Your task to perform on an android device: Set a July Budget of 100 rupees for Food and Drinks in restaurants for Month period.
Image 0: 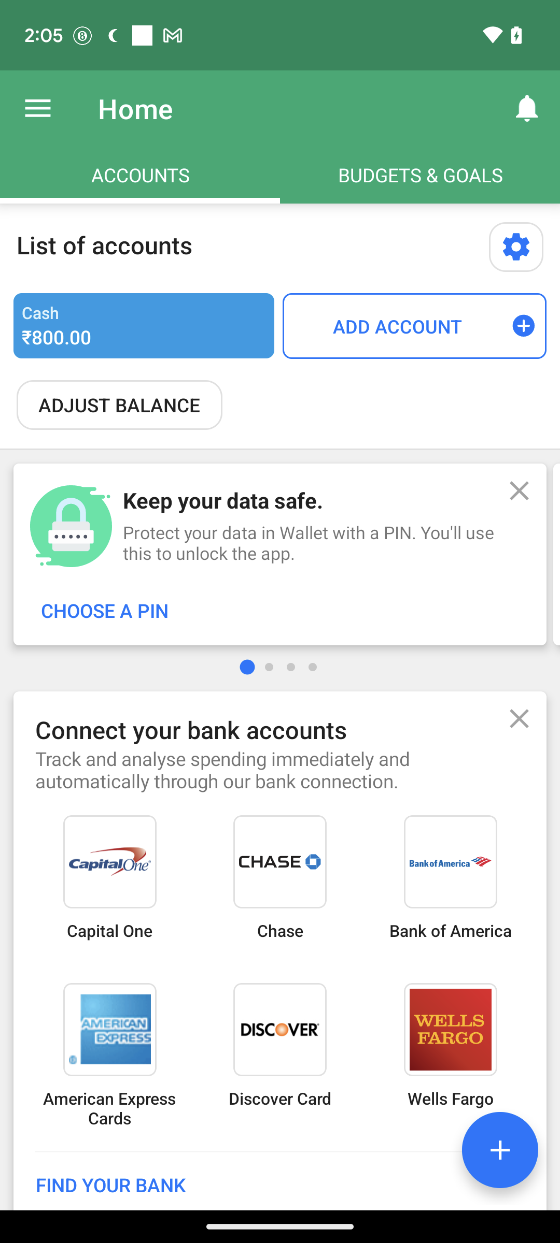
Click on the menu icon at the top left corner of the screen
Step 0: click (38, 108)
Image 1: 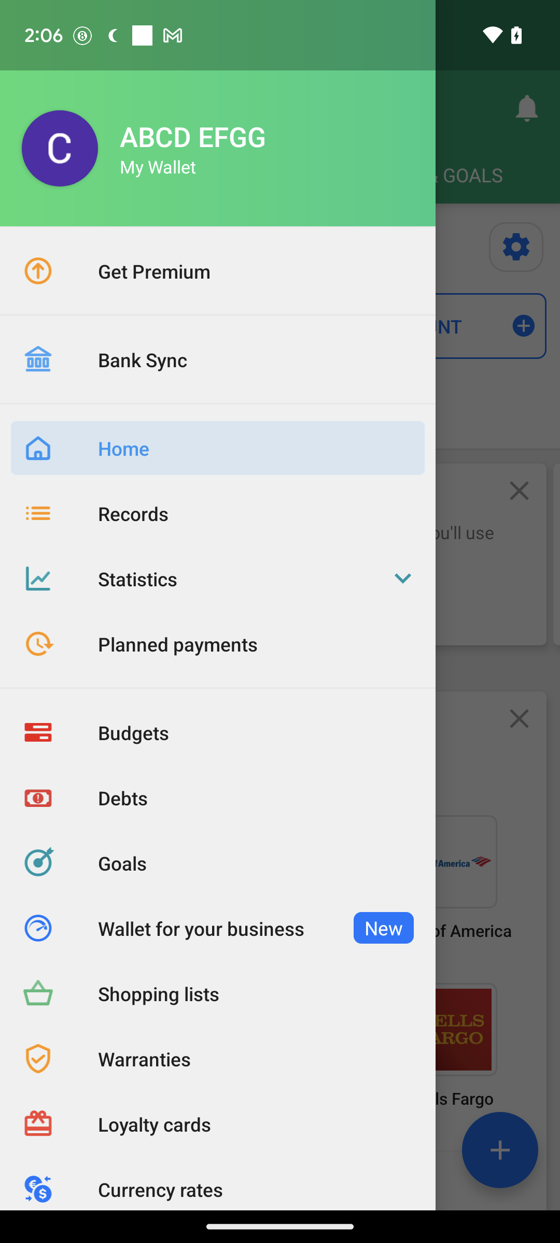
Click on the Budgets option below the Planned Payments option
Step 1: click (250, 732)
Image 2: 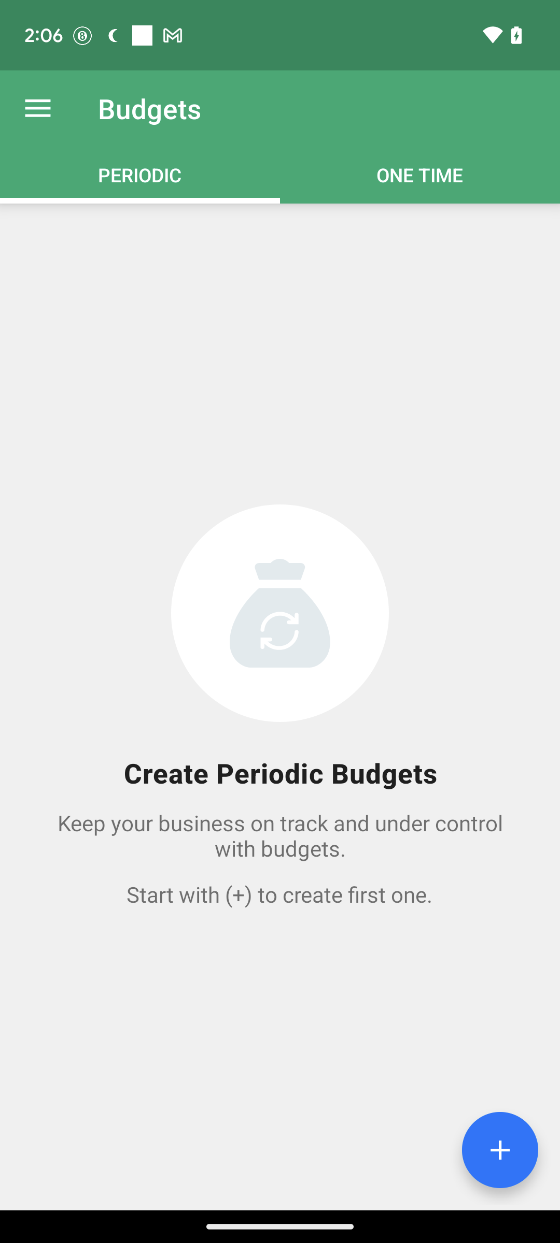
Click on the add icon at the bottom right corner of the screen
Step 2: click (495, 1153)
Image 3: 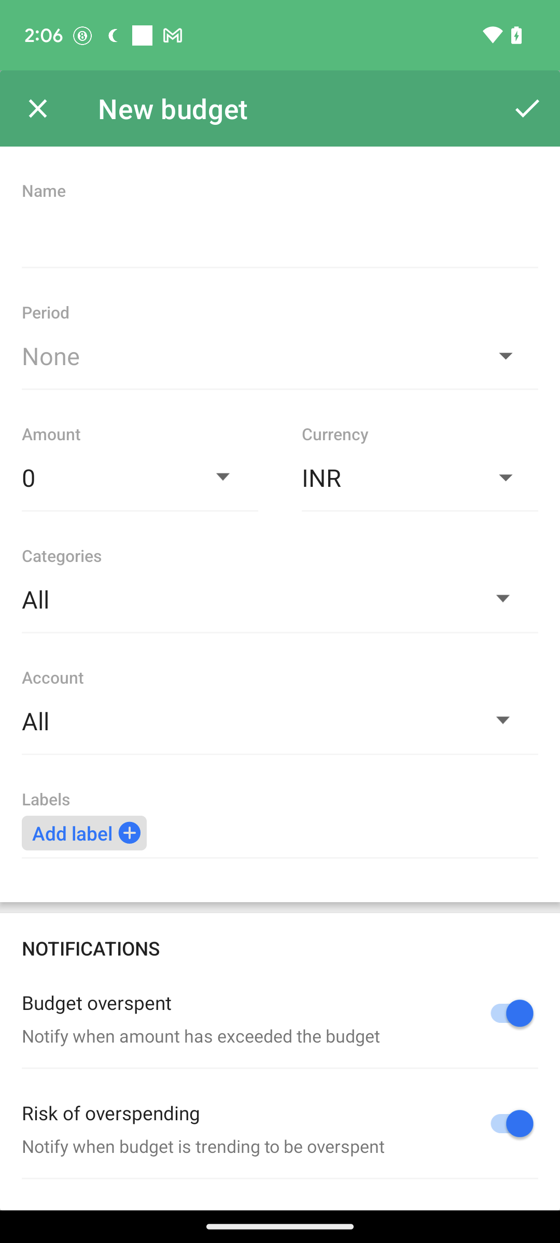
Click on the empty blanks below the name option at the top left side of the screen
Step 3: click (51, 251)
Image 5: 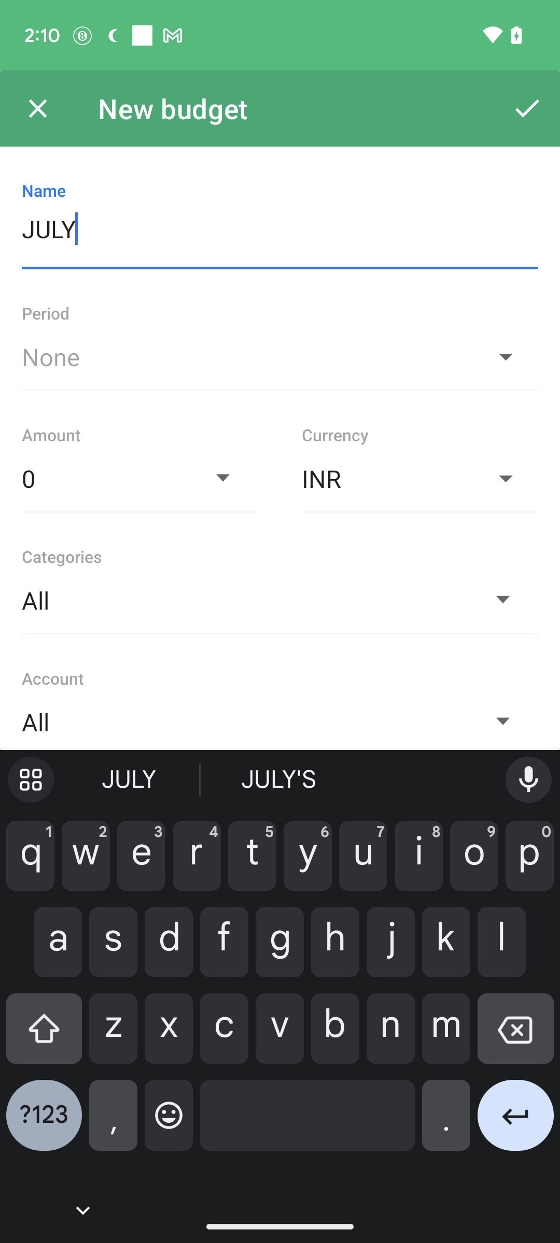
Click on the Down Arrow on the left side of the screen in front of None
Step 5: click (503, 357)
Image 6: 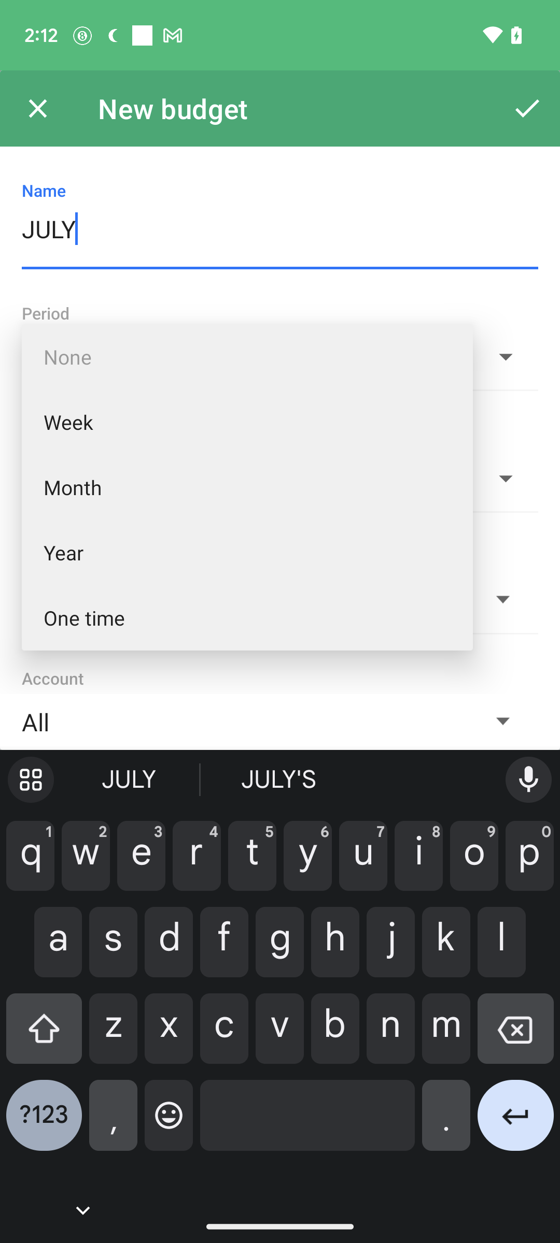
Click on Month at the left side of the screen below Week 
Step 6: click (73, 487)
Image 7: 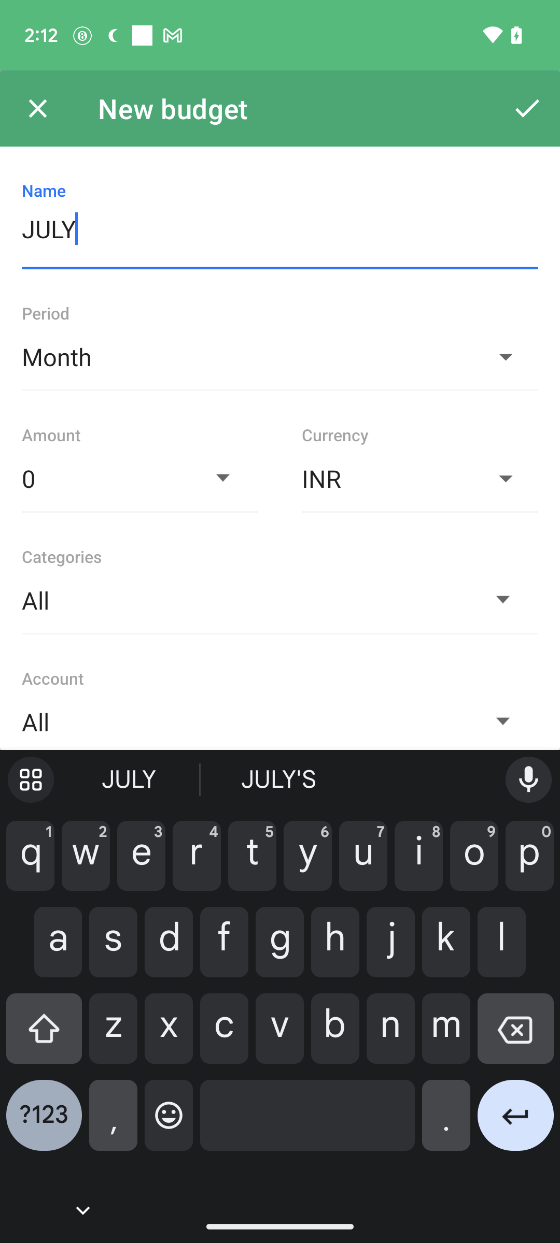
Click on 0 at the left side of the screen below Amount
Step 7: click (129, 478)
Image 8: 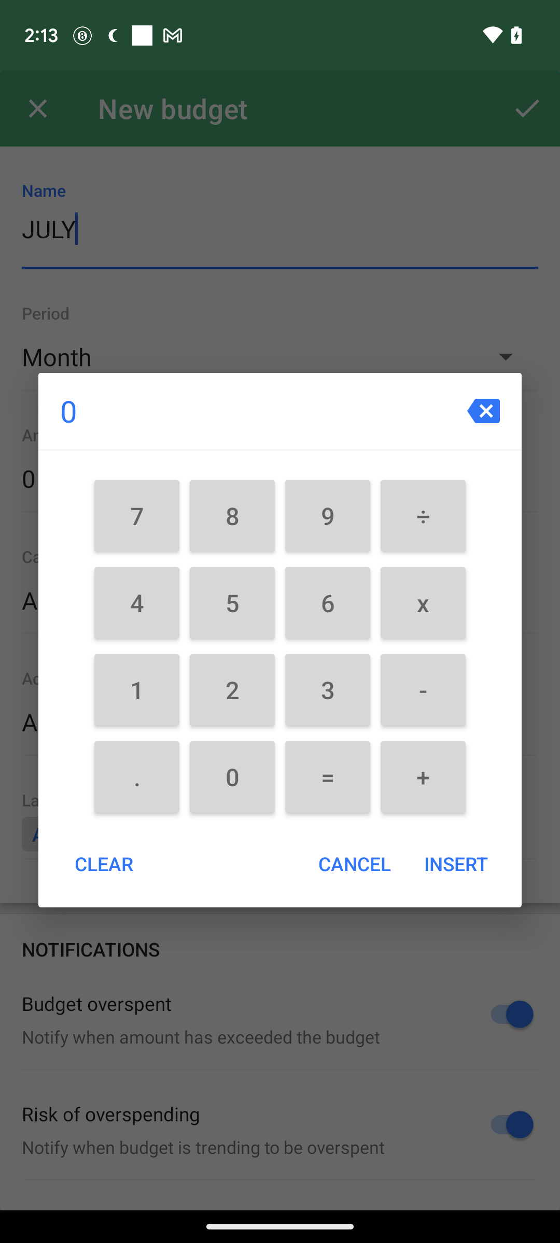
Click on 1 below 4
Step 8: click (137, 700)
Image 9: 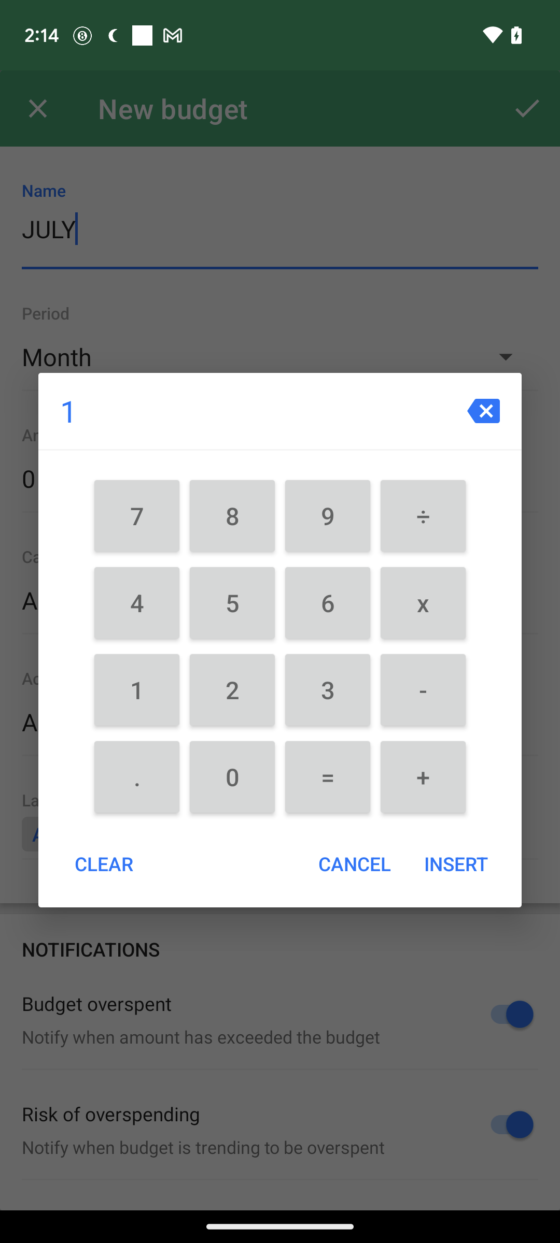
Click on 0 below 2
Step 9: click (230, 785)
Image 10: 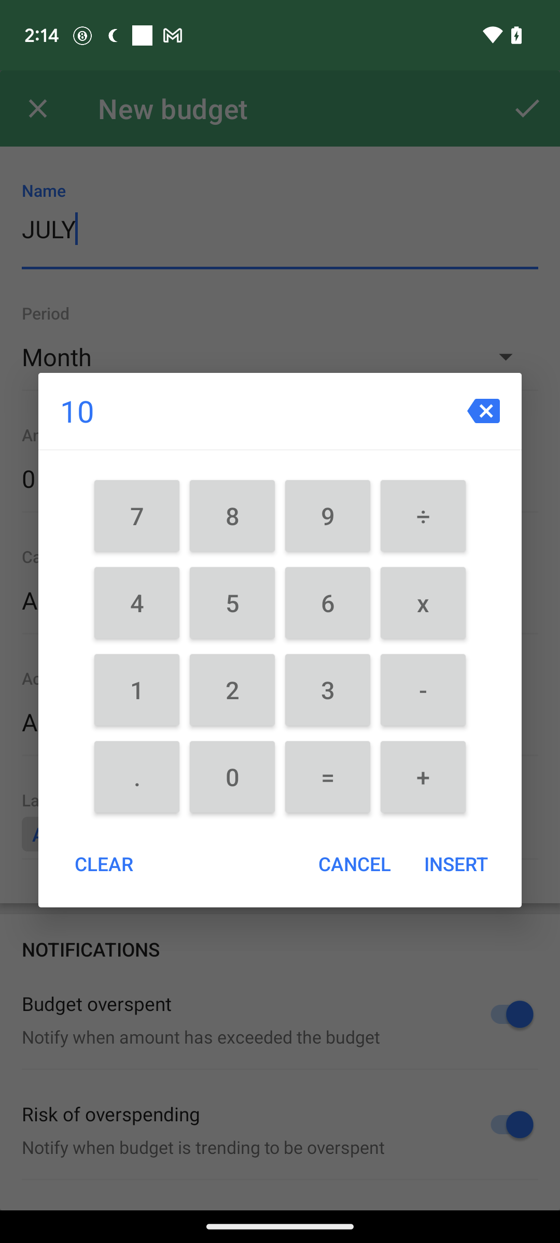
Click on 0 below 2
Step 10: click (230, 774)
Image 11: 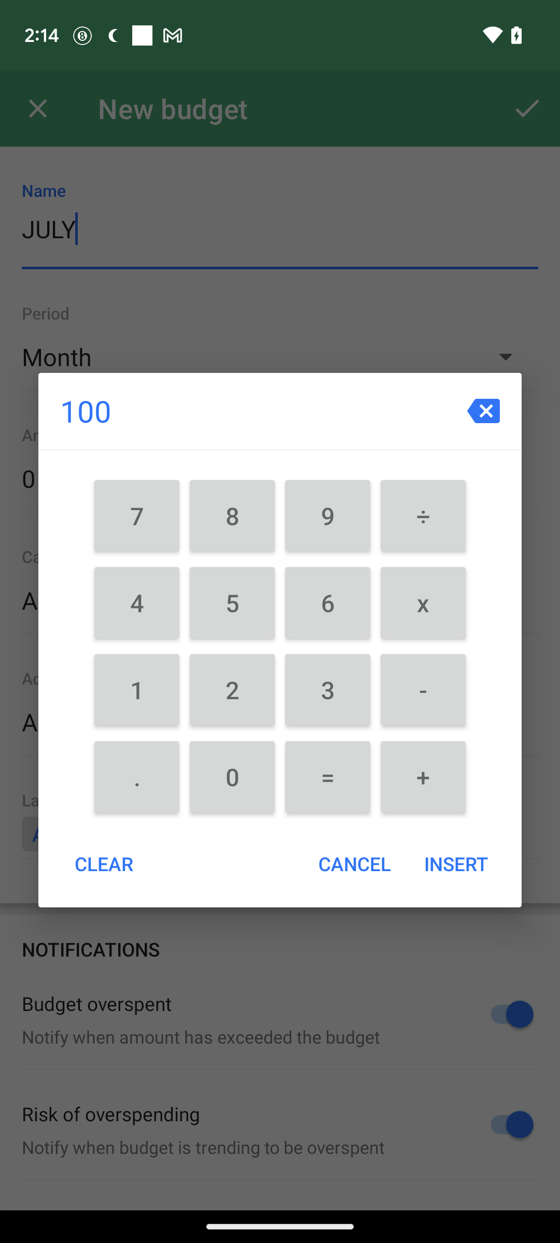
Click on Insert Option after Cancel Option
Step 11: click (456, 863)
Image 12: 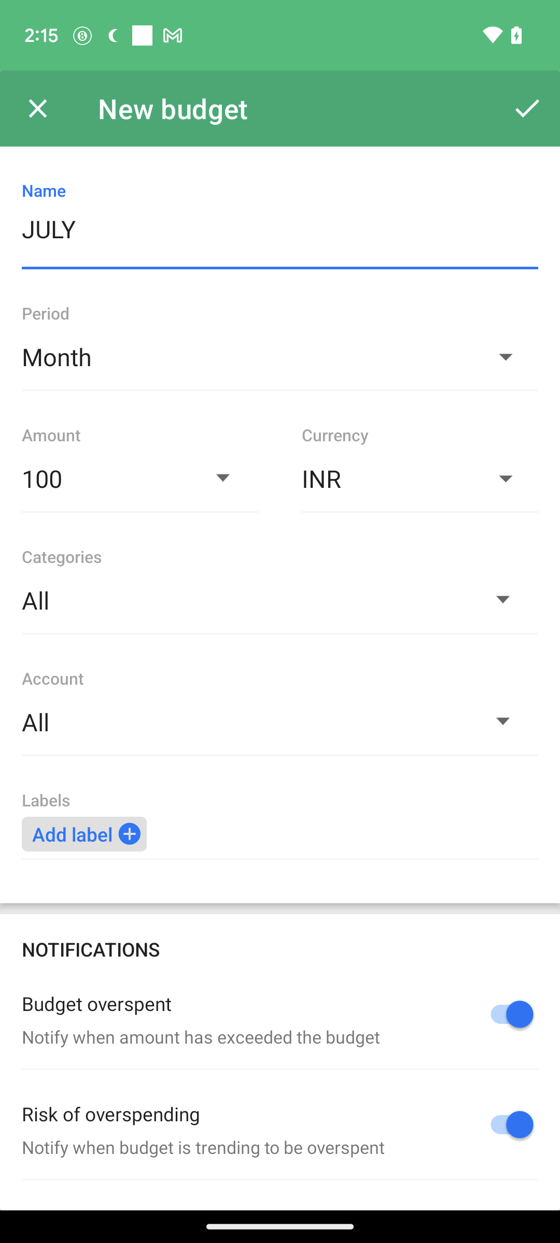
click on All option below Categories at the left side of the screen
Step 12: click (269, 600)
Image 13: 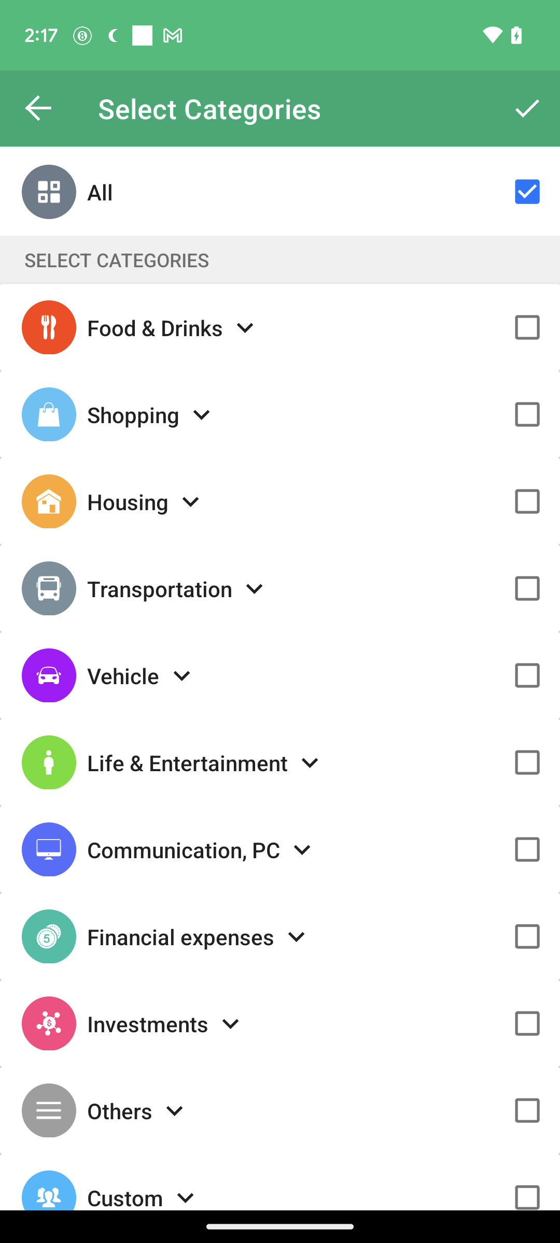
Click on the Food & Drinks option on the left side of the screen below to Select Categories
Step 13: click (155, 327)
Image 14: 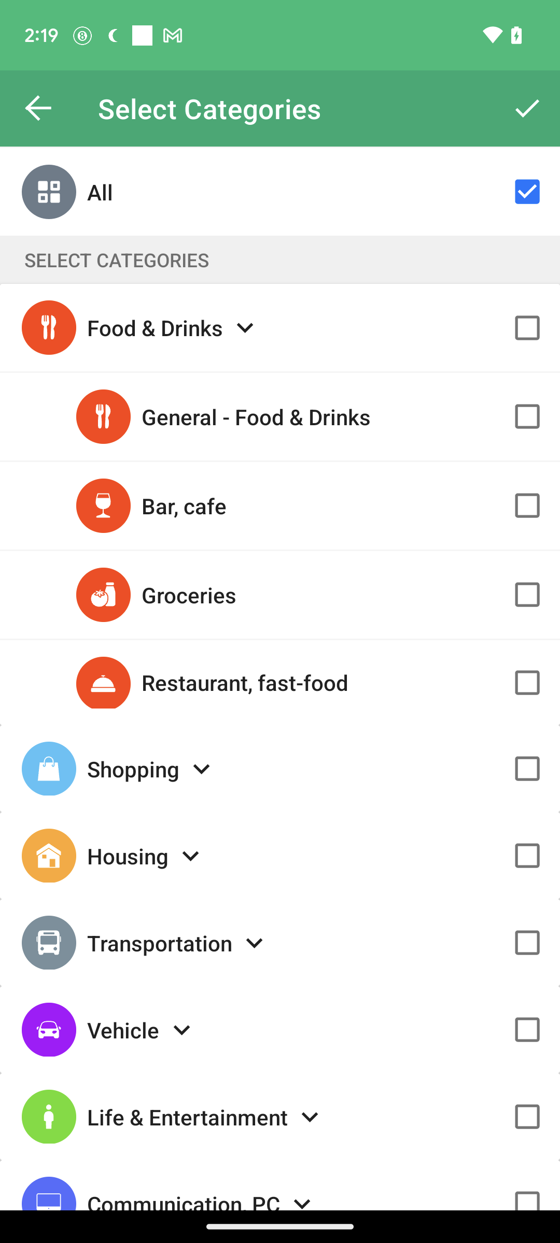
Click on Restaurant, fast-food option below to Groceries option
Step 14: click (245, 682)
Image 15: 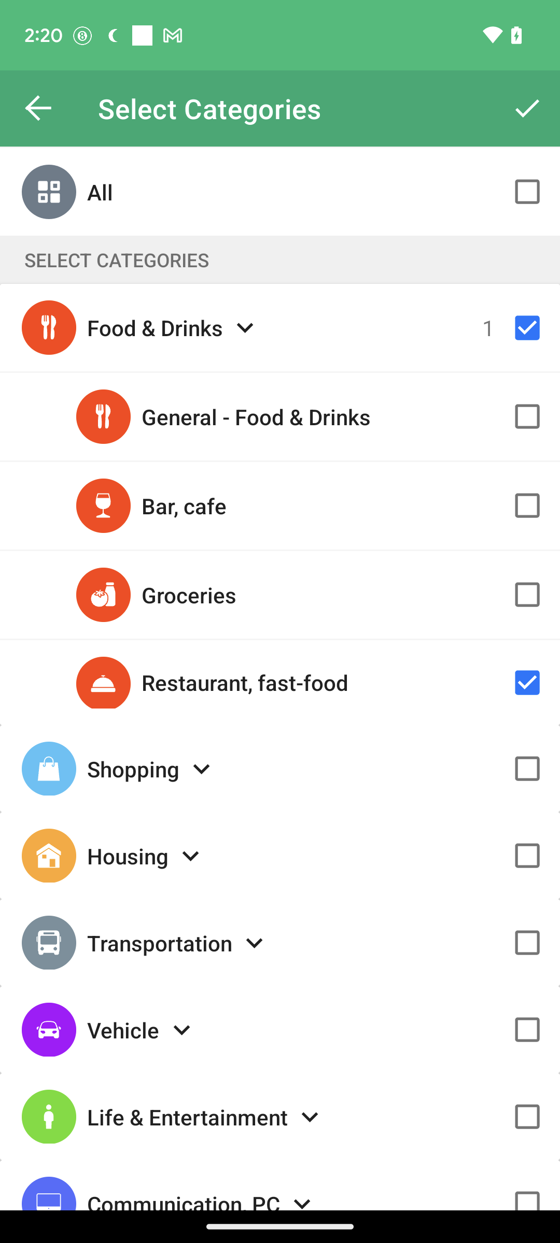
Click on the tick mark icon at the top right corner of the screen
Step 15: click (527, 108)
Image 16: 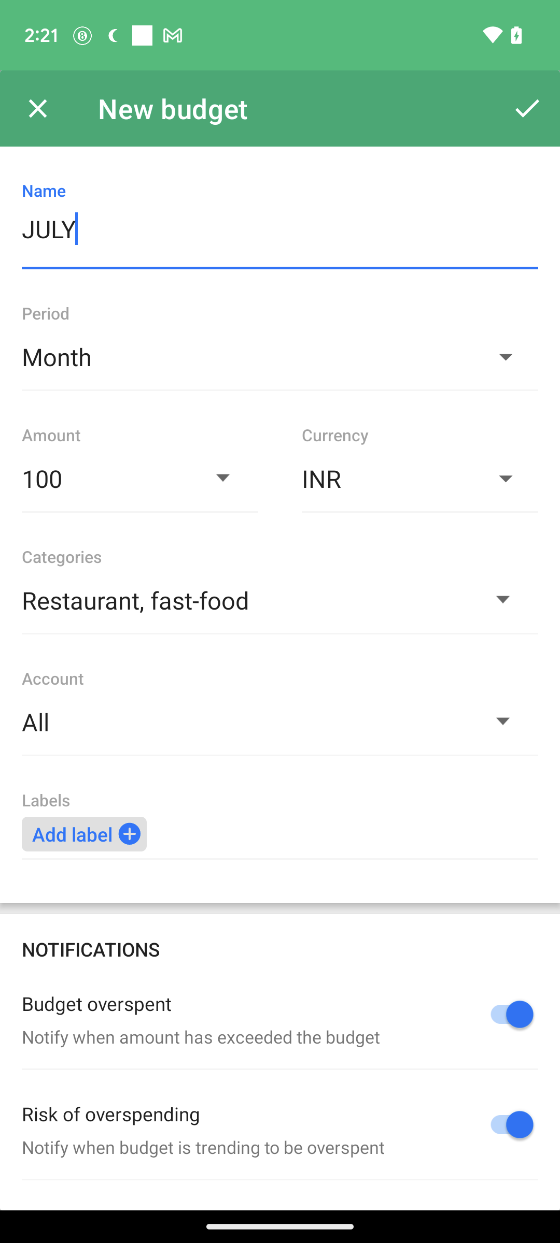
Click on the tick mark icon at the top right corner of the screen
Step 16: click (527, 108)